Your task to perform on an android device: set up an account for me on the FitAI app and enter my details. Gender:female", height: 155", weight: "60kg", age: "48 years goal: "keep Fit" Name- "Amelia" Experience: "Totally newbie" Equipment-"Full Gym".
Image 1: 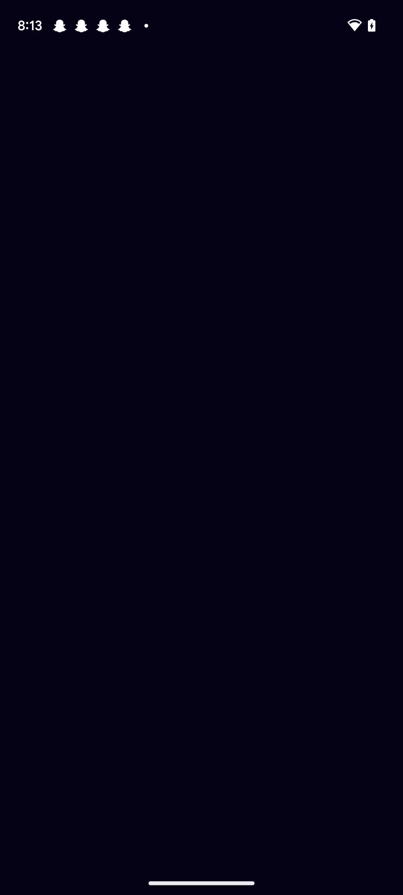
Open the FitAI app.
Step 1: wait
Image 3: 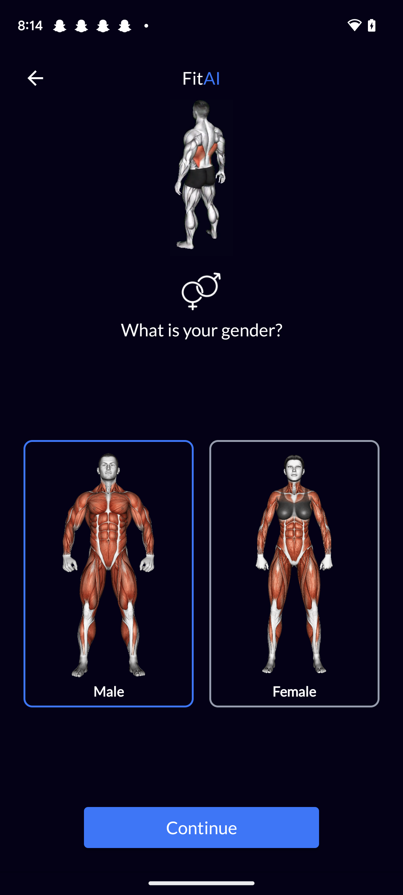
Click on the "female" tab.
Step 3: click (294, 565)
Image 4: 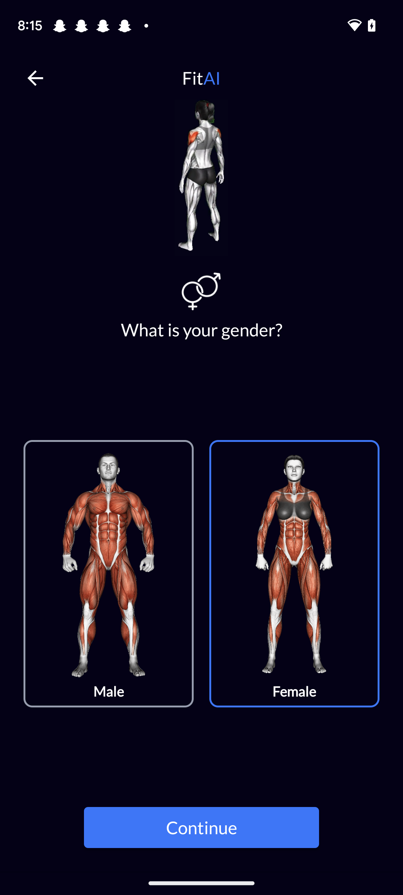
Click on the "Continue" Tab at the bottom.
Step 4: click (201, 827)
Image 5: 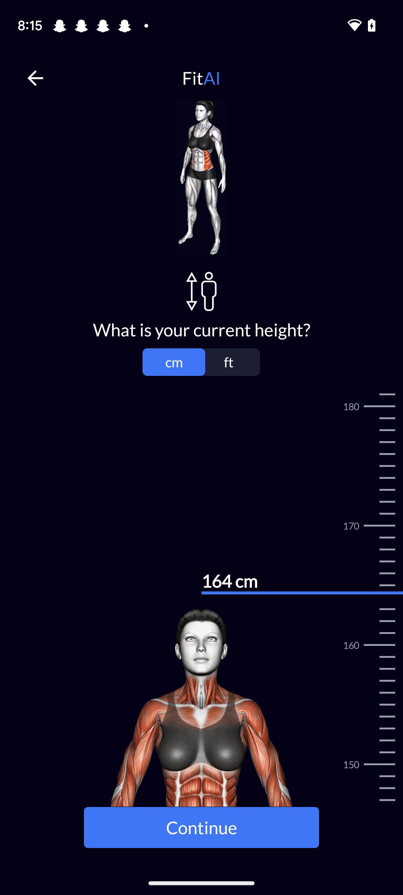
Swipe the height chart to set the Height 155 CM.
Step 5: scroll down
Image 6: 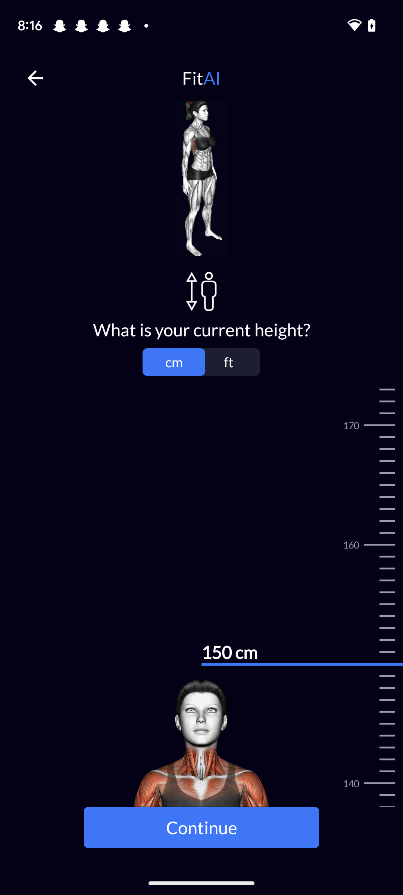
Swipe the height chart to set the Height 155 CM.
Step 6: scroll up
Image 7: 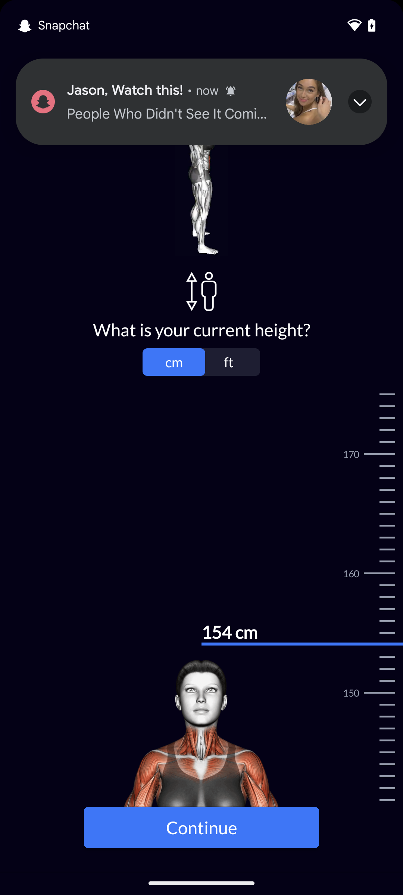
Swipe the height chart to set the Height 155 CM.
Step 7: scroll up
Image 8: 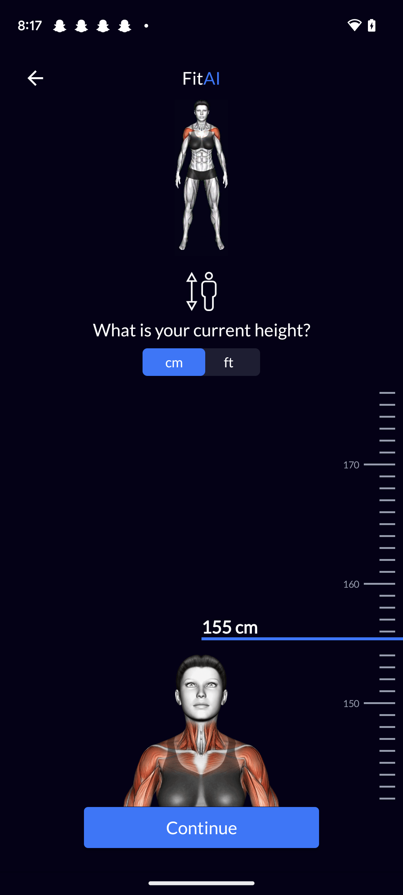
Click on the "Continue" Tab at the bottom.
Step 8: click (201, 827)
Image 10: 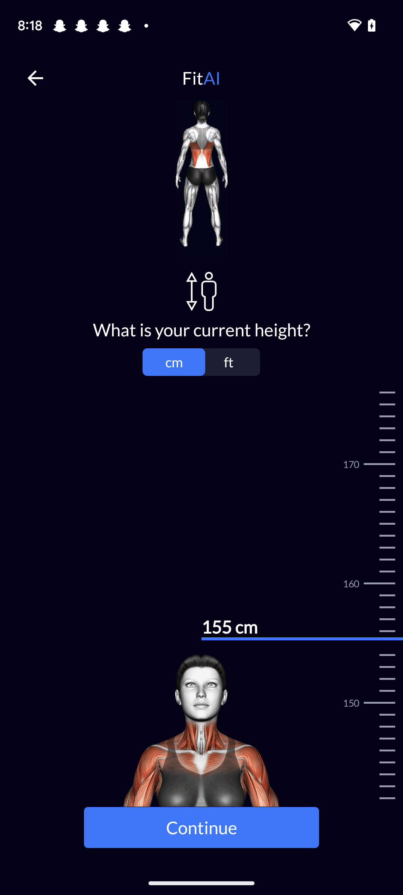
Swipe the  Weight Chart to set  weight at "60 Kg"
Step 10: wait
Image 11: 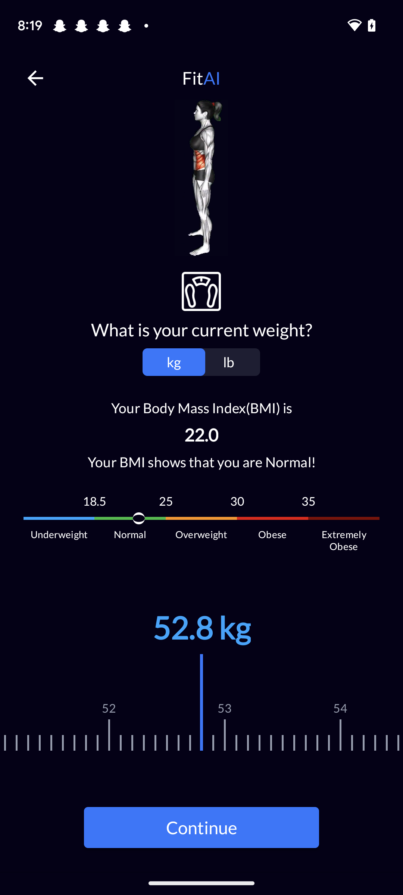
Swipe the  Weight Chart to set  weight at "60 Kg"
Step 11: scroll right
Image 12: 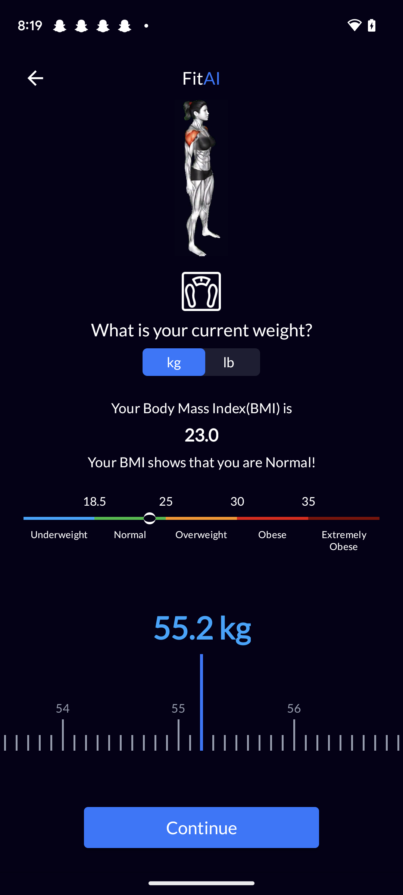
Swipe the  Weight Chart to set  weight at "60 Kg"
Step 12: scroll right
Image 13: 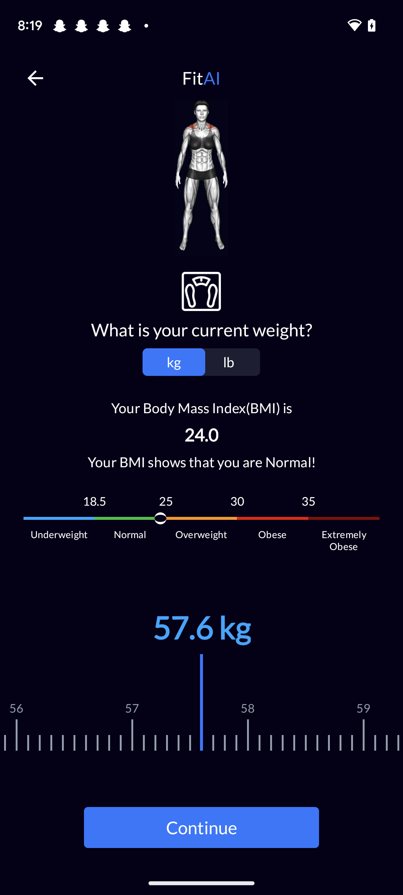
Swipe the  Weight Chart to set  weight at "60 Kg"
Step 13: scroll right
Image 14: 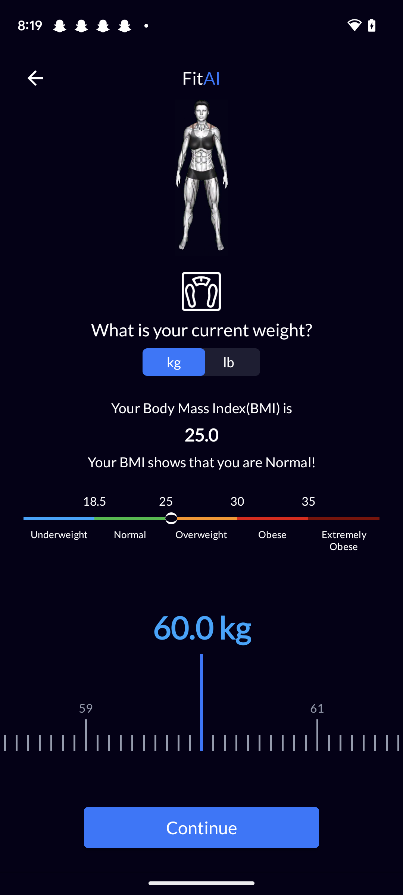
Click on the "Continue" Tab at the bottom.
Step 14: click (201, 827)
Image 16: 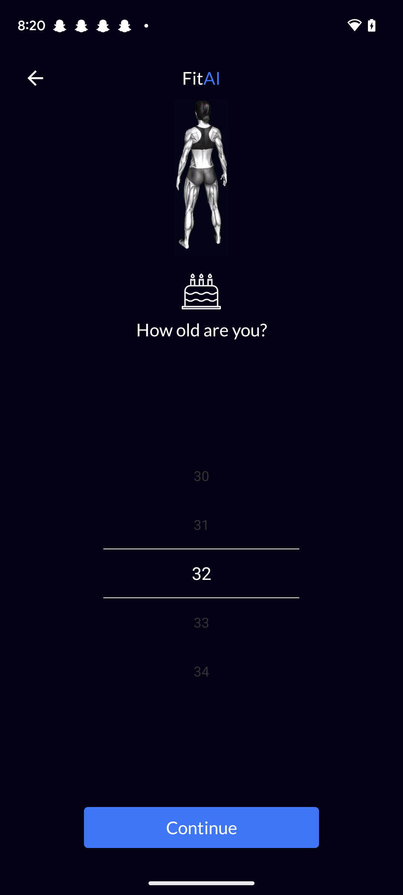
Swipe up the Age Chart to set the age at "48".
Step 16: scroll down
Image 17: 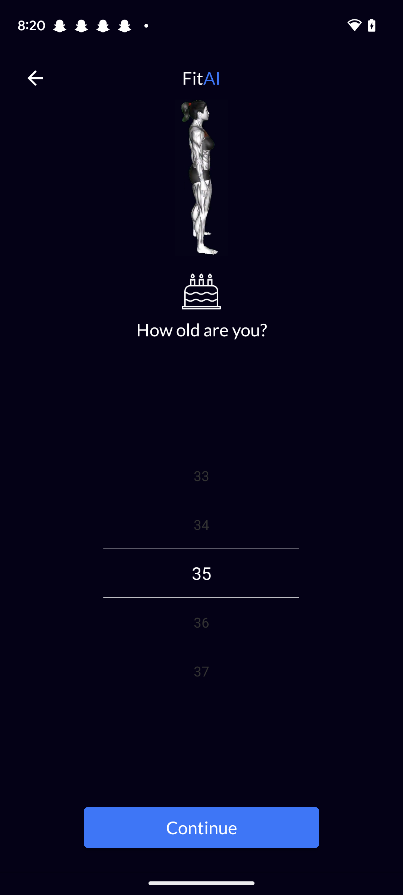
Swipe up the Age Chart to set the age at "48".
Step 17: scroll down
Image 18: 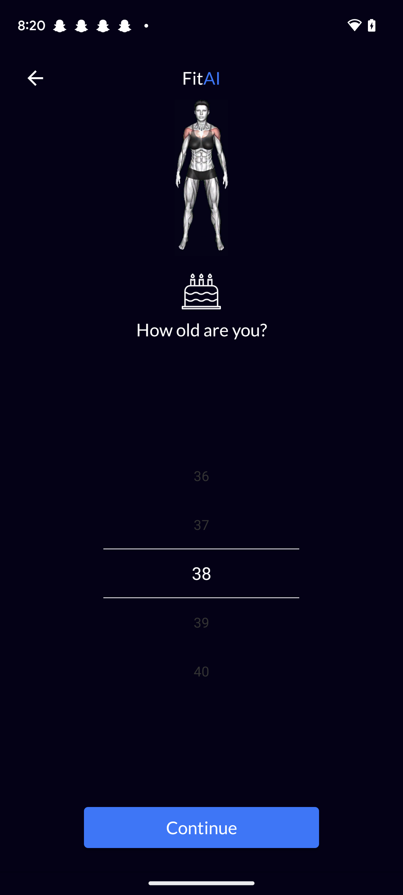
Swipe up the Age Chart to set the age at "48".
Step 18: scroll down
Image 19: 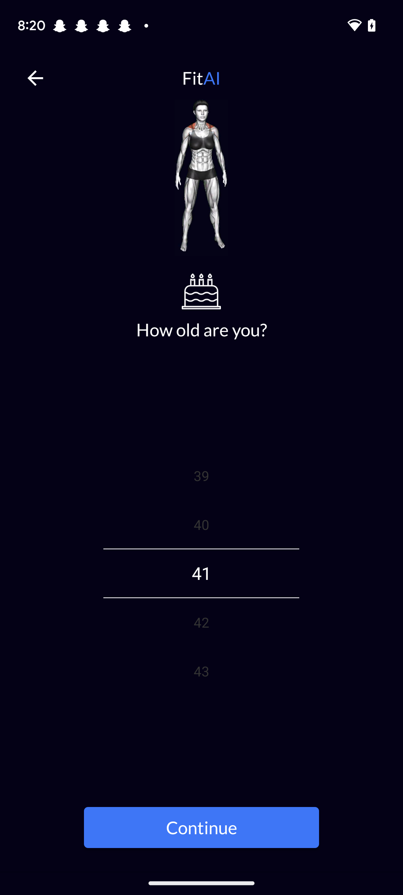
Swipe up the Age Chart to set the age at "48".
Step 19: scroll down
Image 20: 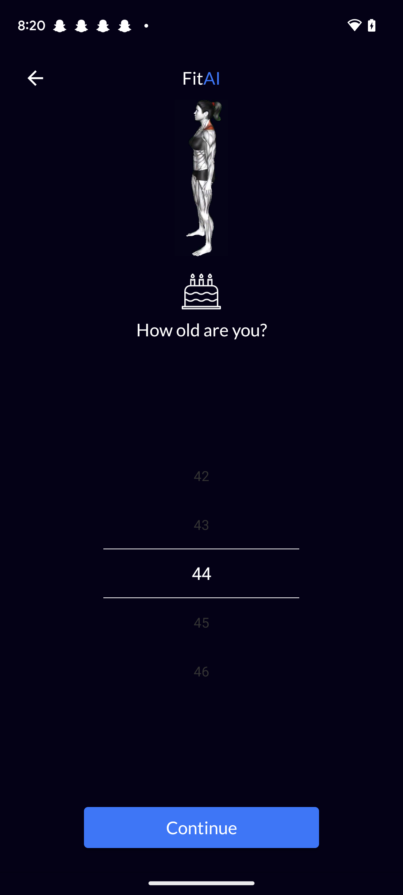
Swipe up the Age Chart to set the age at "48".
Step 20: scroll down
Image 21: 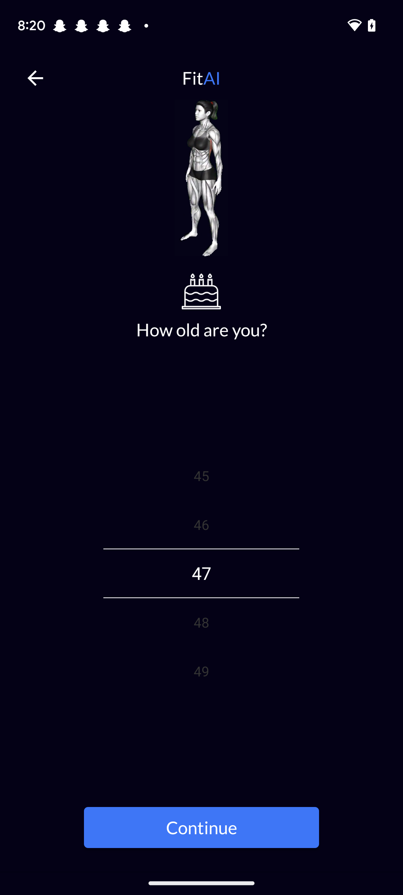
Swipe up the Age Chart to set the age at "48".
Step 21: scroll down
Image 22: 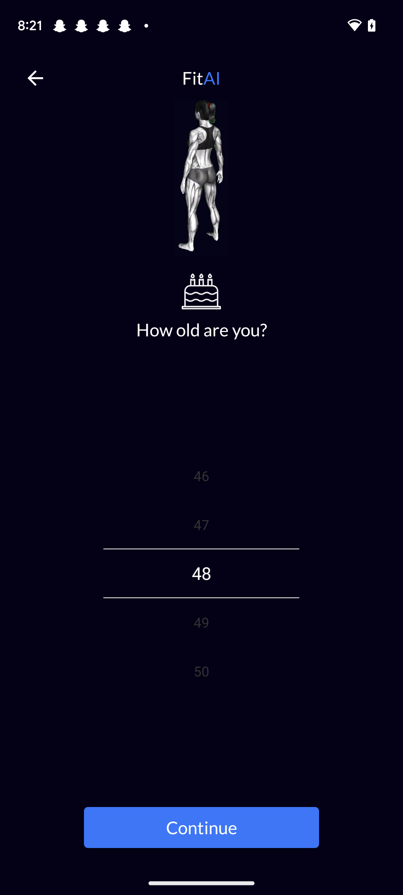
Click on the "Continue" Tab at the bottom.
Step 22: click (201, 827)
Image 23: 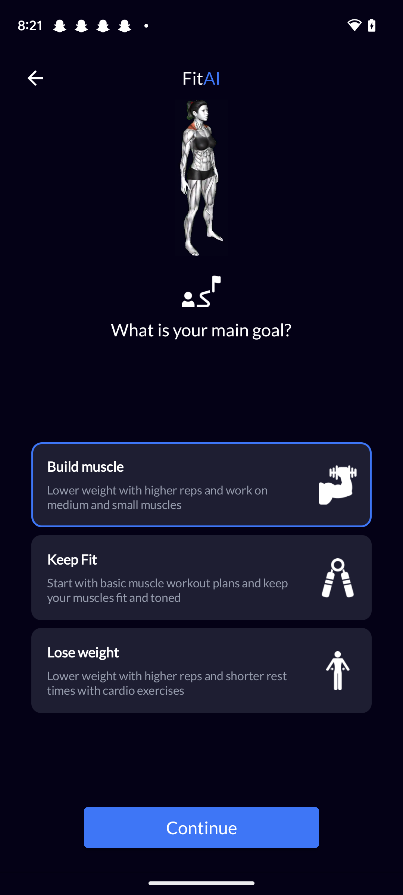
Select the Tab "keep Fit".
Step 23: click (72, 559)
Image 24: 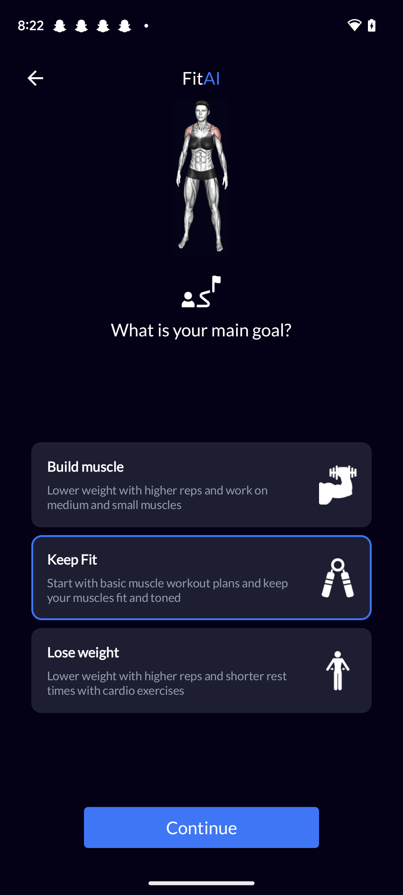
Click on the "Continue" Tab at the bottom.
Step 24: click (201, 827)
Image 25: 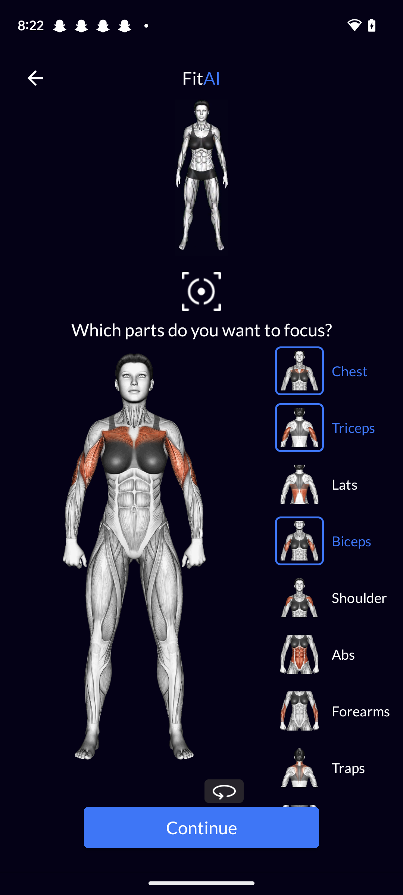
Click on the "Continue" Tab at the bottom.
Step 25: click (201, 827)
Image 26: 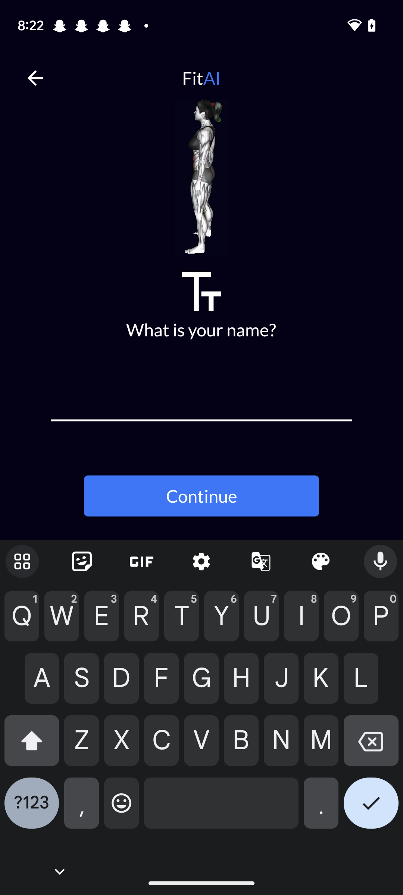
Type the Name "Amelia" in the input box.
Step 26: type "Amelia"
Image 27: 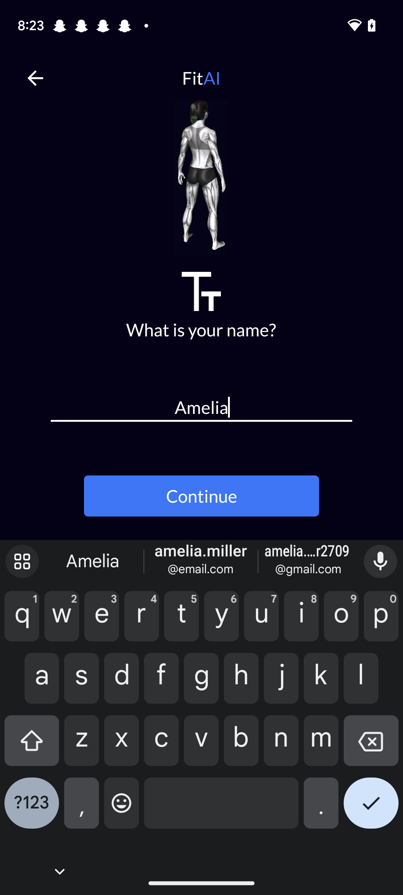
Click on the "Continue" Tab.
Step 27: click (201, 496)
Image 28: 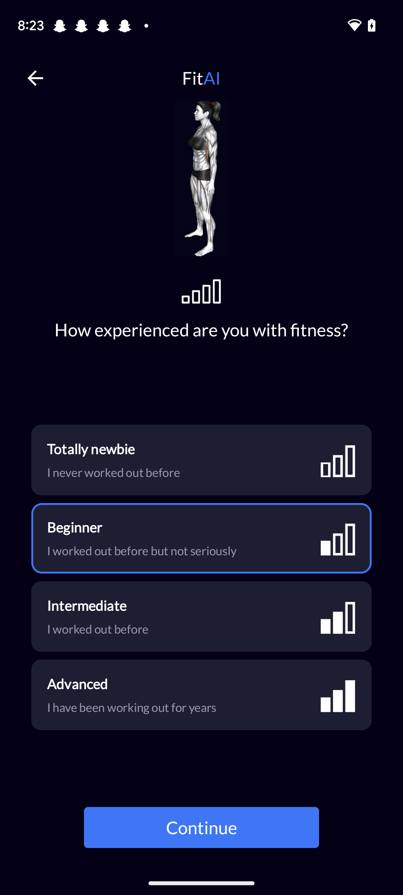
Select the Tab "Totally Newbie".
Step 28: click (91, 449)
Image 29: 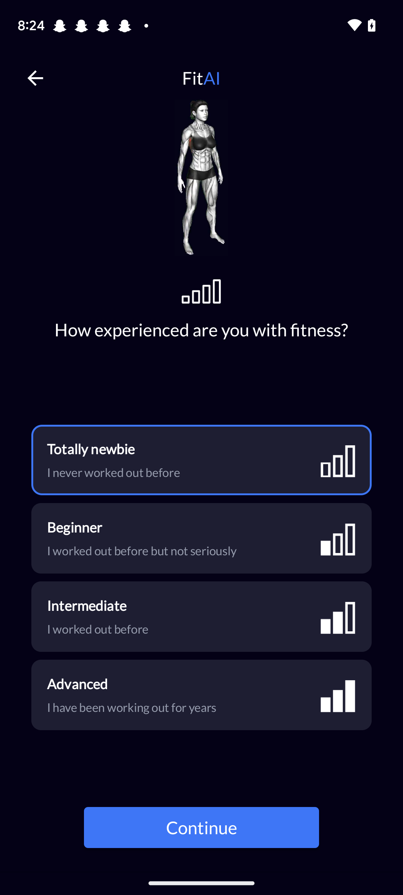
Click on the "Continue" Tab at the bottom.
Step 29: click (201, 827)
Image 30: 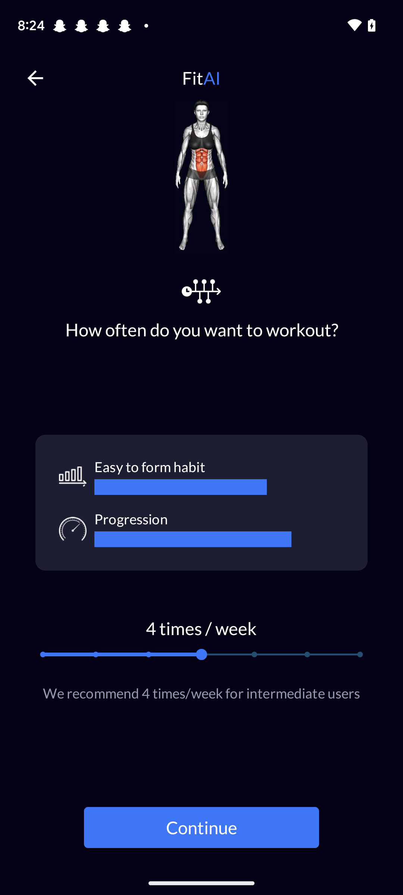
Click on the "Continue" Tab at the bottom.
Step 30: click (201, 827)
Image 31: 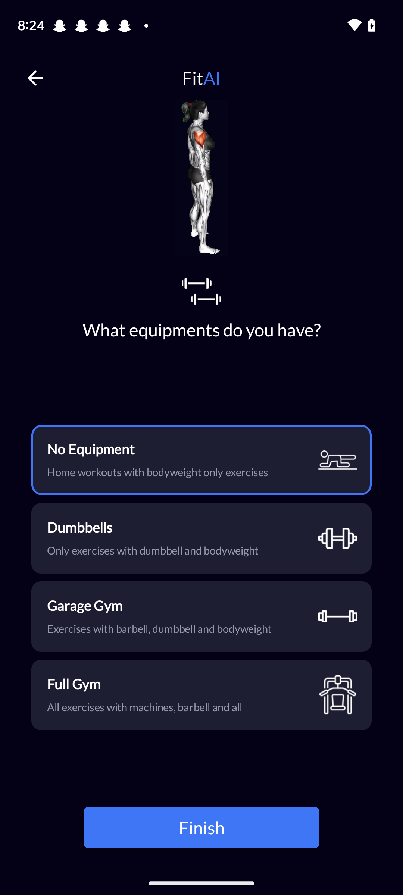
select the tab "Full Gym".
Step 31: click (201, 827)
Image 32: 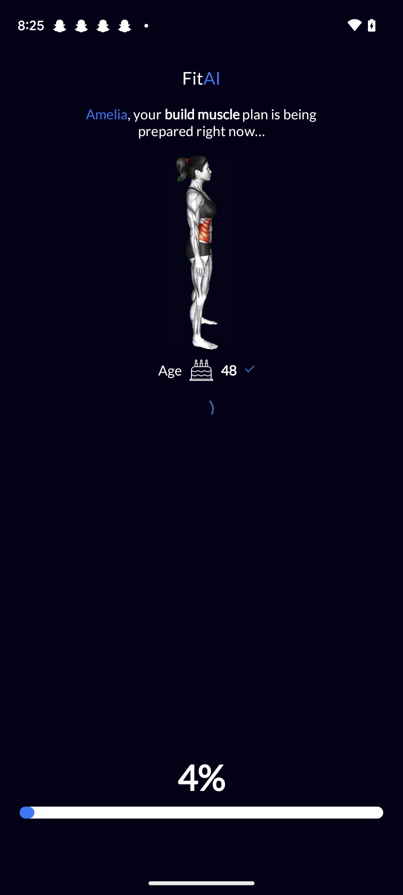
select the tab "Full Gym".
Step 32: wait